Your task to perform on an android device: I want to suggest one of my favorite books Qualityland to my friend Thomas on Thomas123@gmail.com.
Image 0: 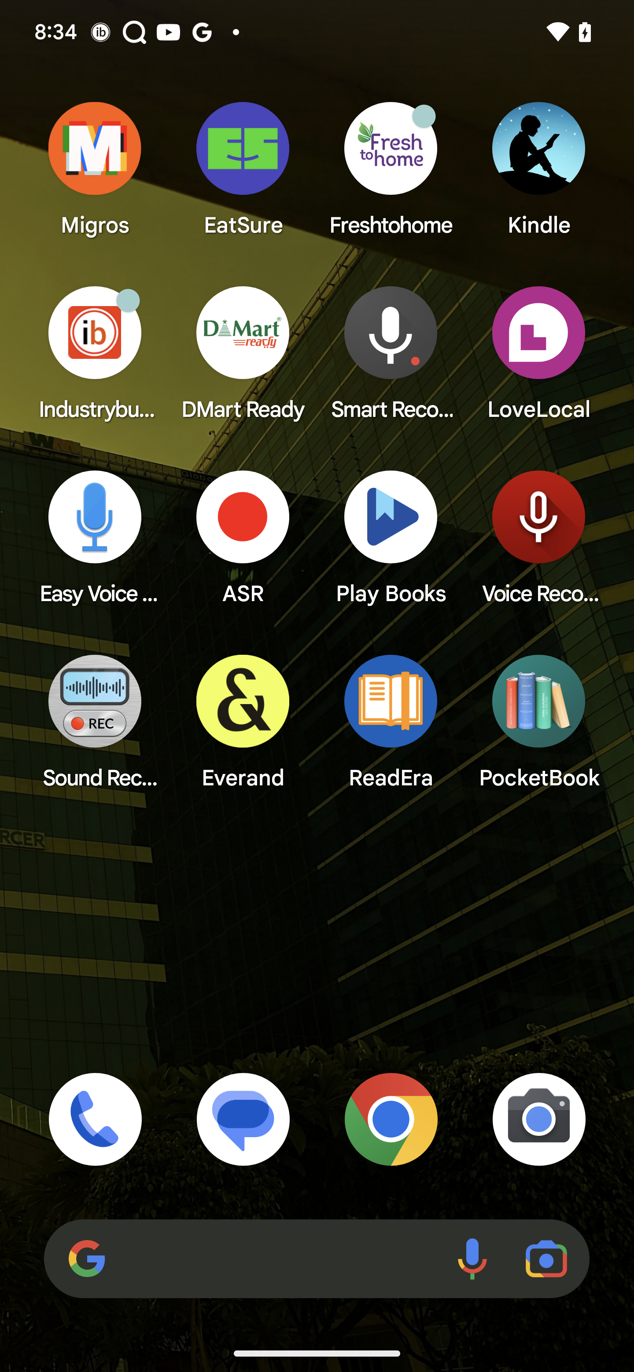
Open Everand app
Step 0: open app "Everand"
Image 1: 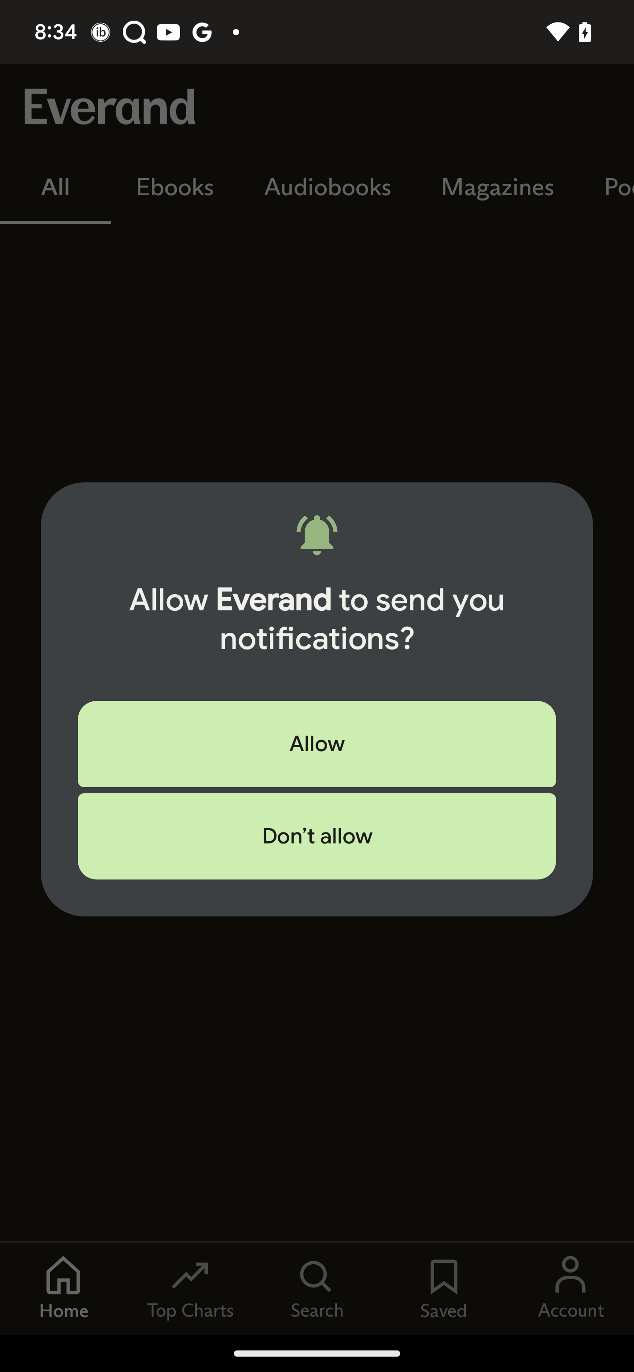
Open Everand app
Step 1: wait
Image 2: 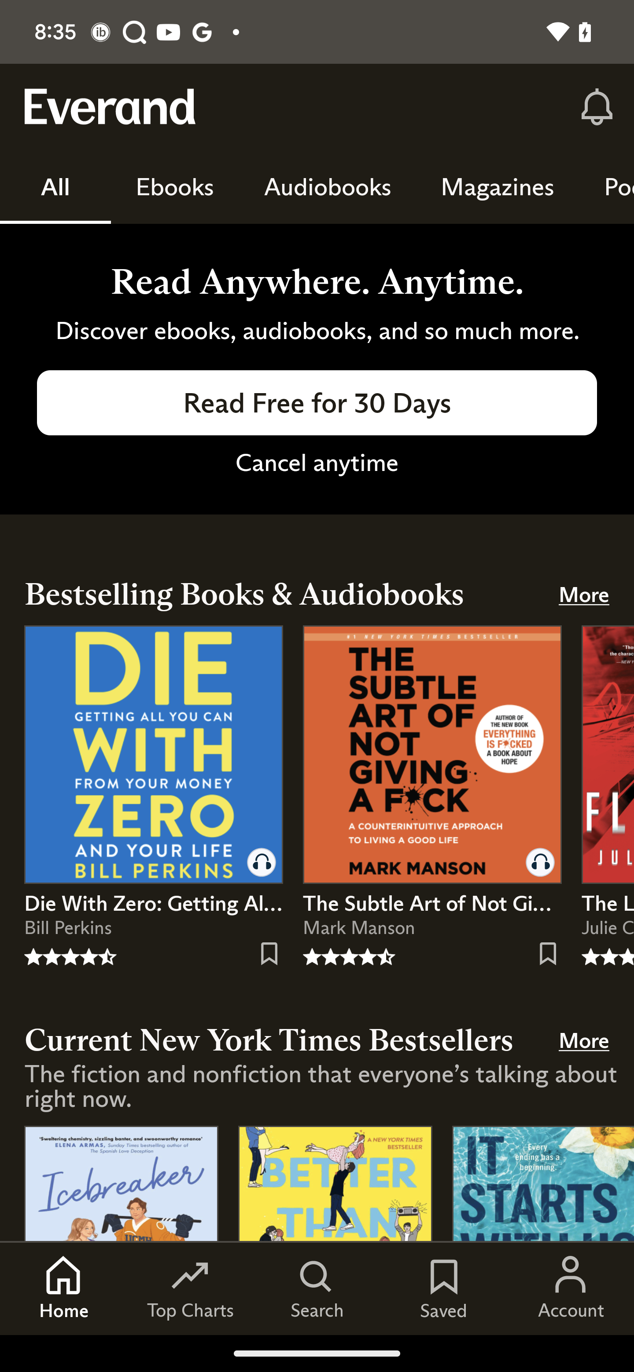
Click on the search button to search the book
Step 2: click (326, 1286)
Image 3: 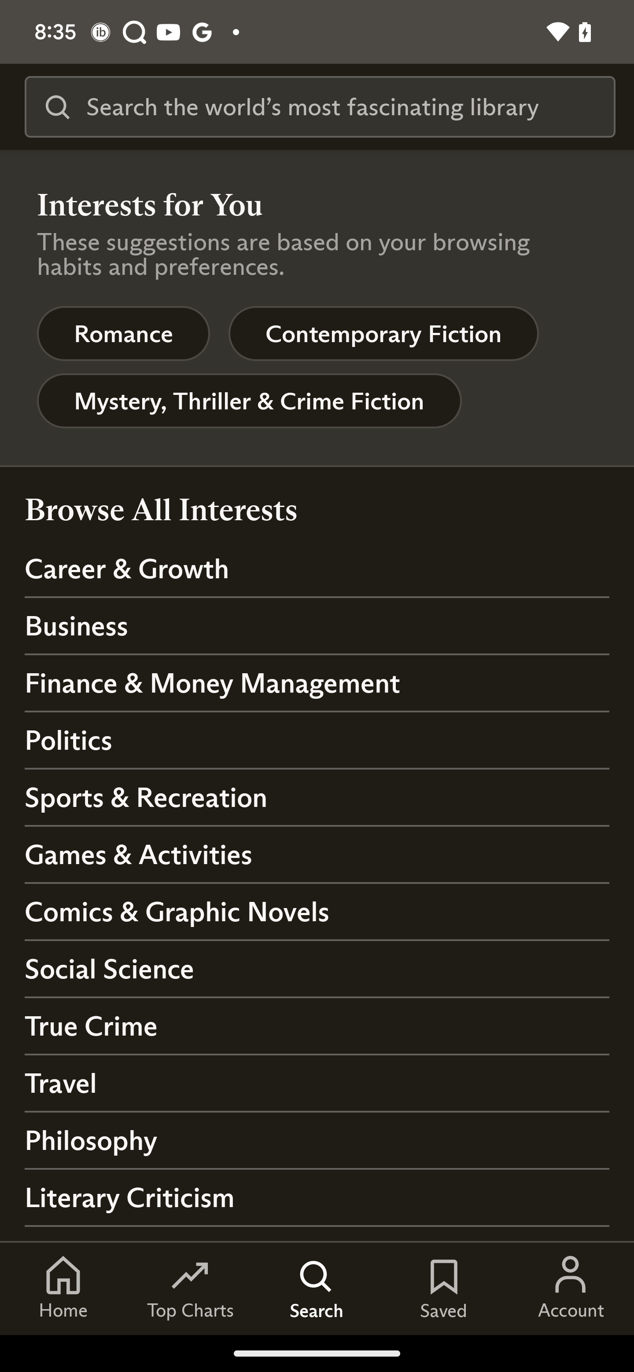
Type Qualityland in the search bar
Step 3: type "Qualityland"
Image 4: 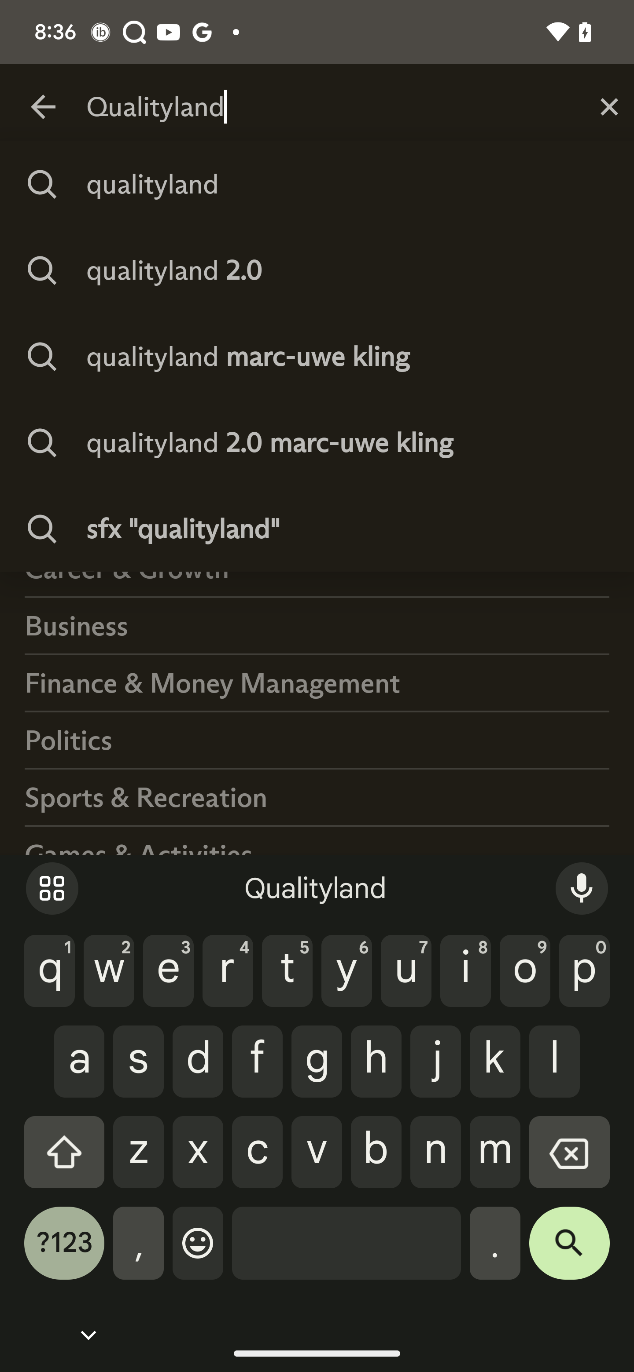
Click on the second suggestion
Step 4: click (181, 288)
Image 5: 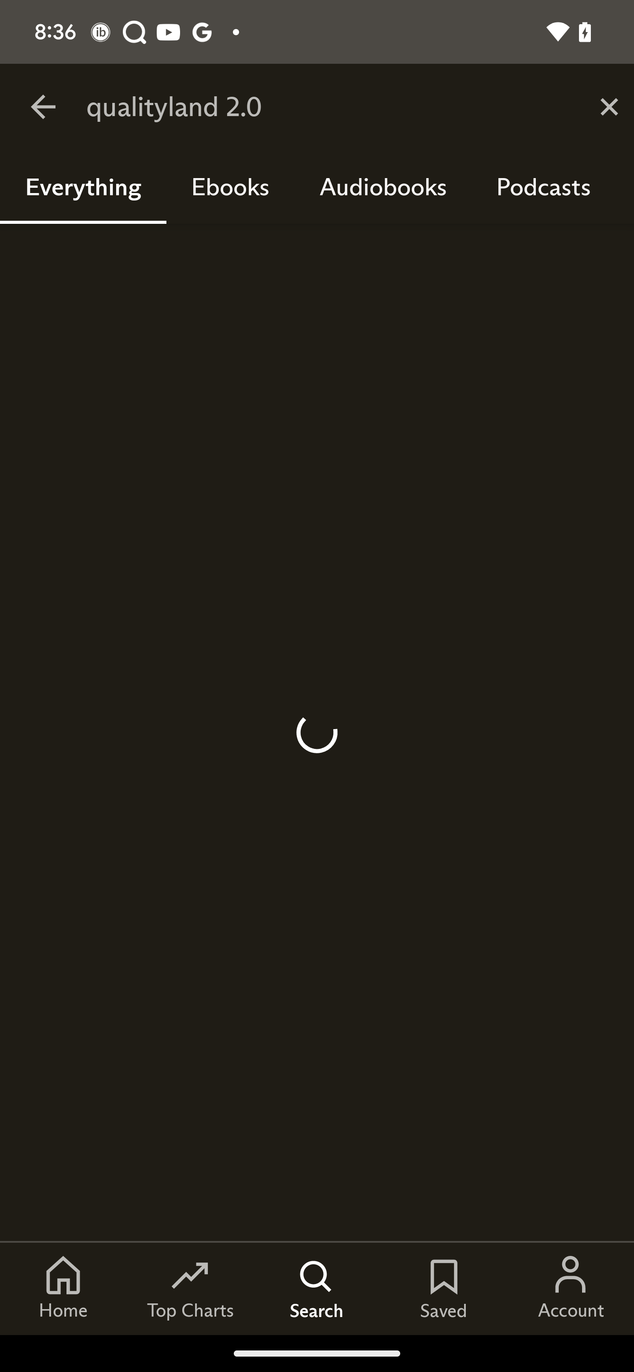
Click on the second suggestion
Step 5: wait
Image 6: 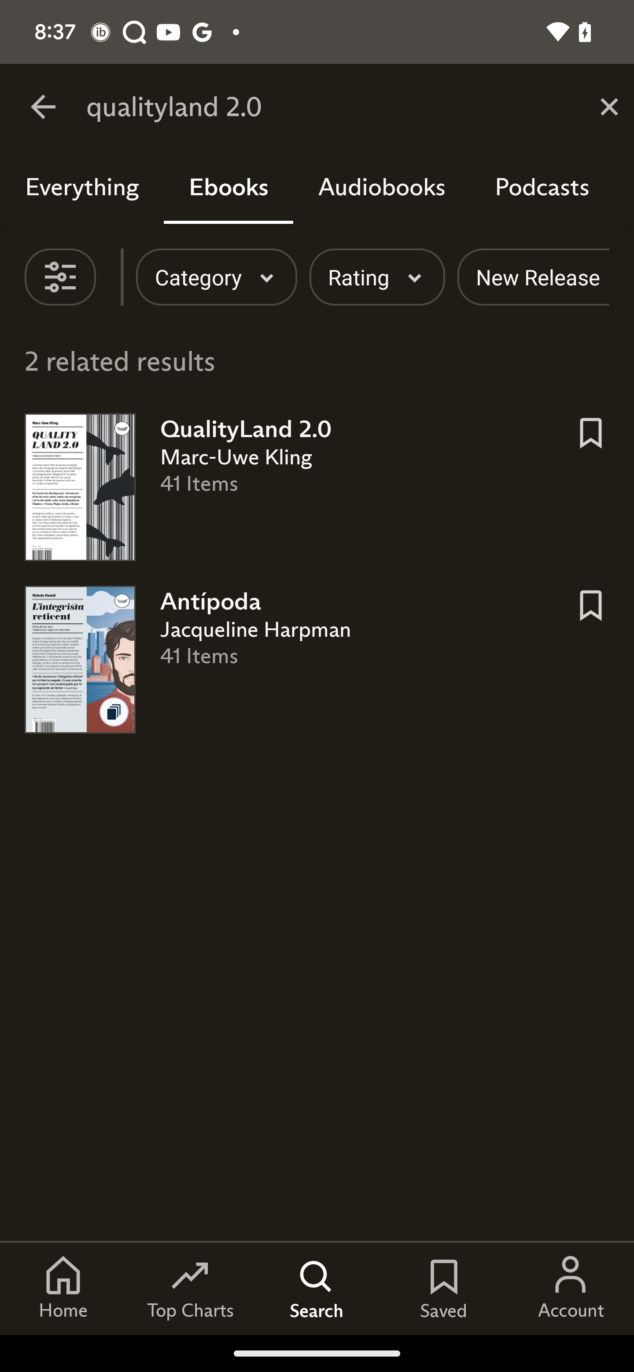
Click on the book
Step 6: click (70, 476)
Image 8: 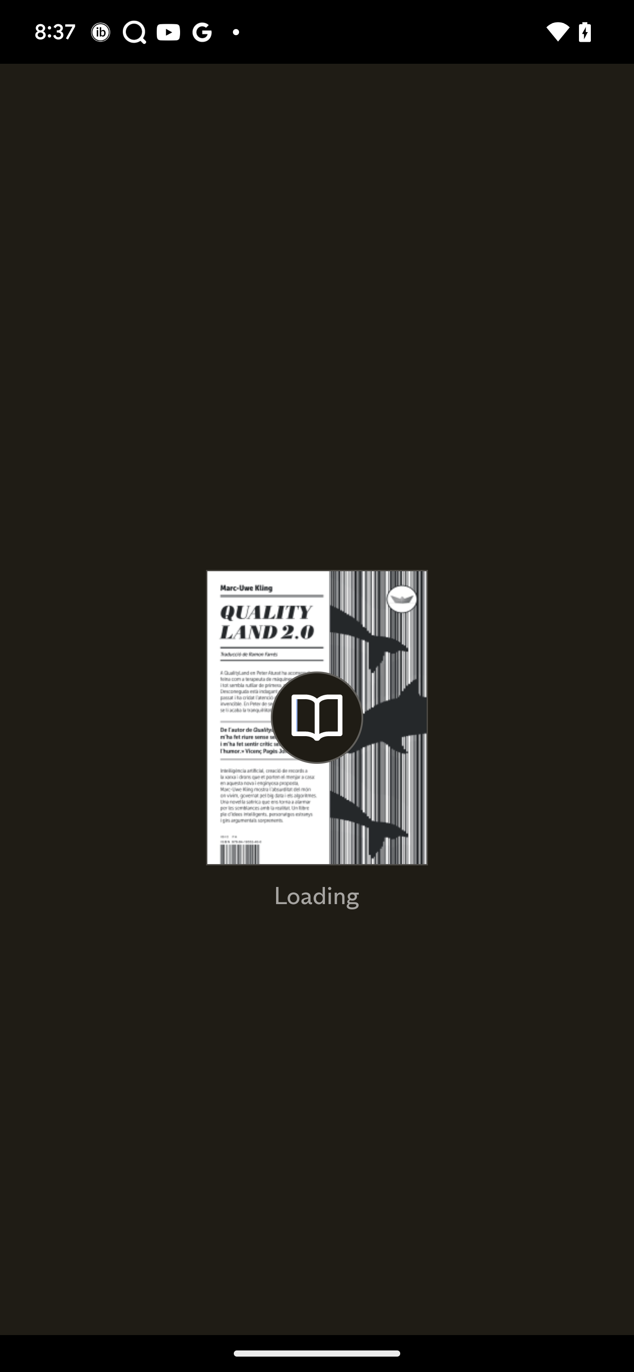
Click on the preview
Step 8: wait
Image 9: 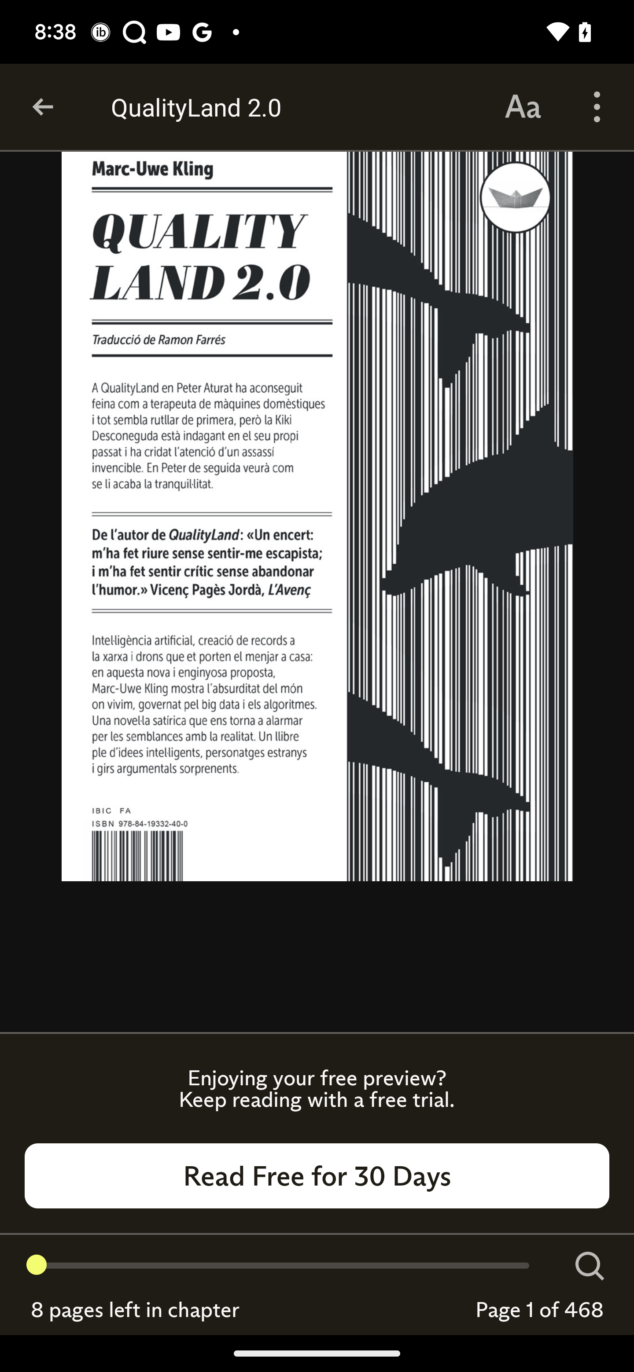
Click on the three dots at the right top corner of the screen
Step 9: click (603, 96)
Image 10: 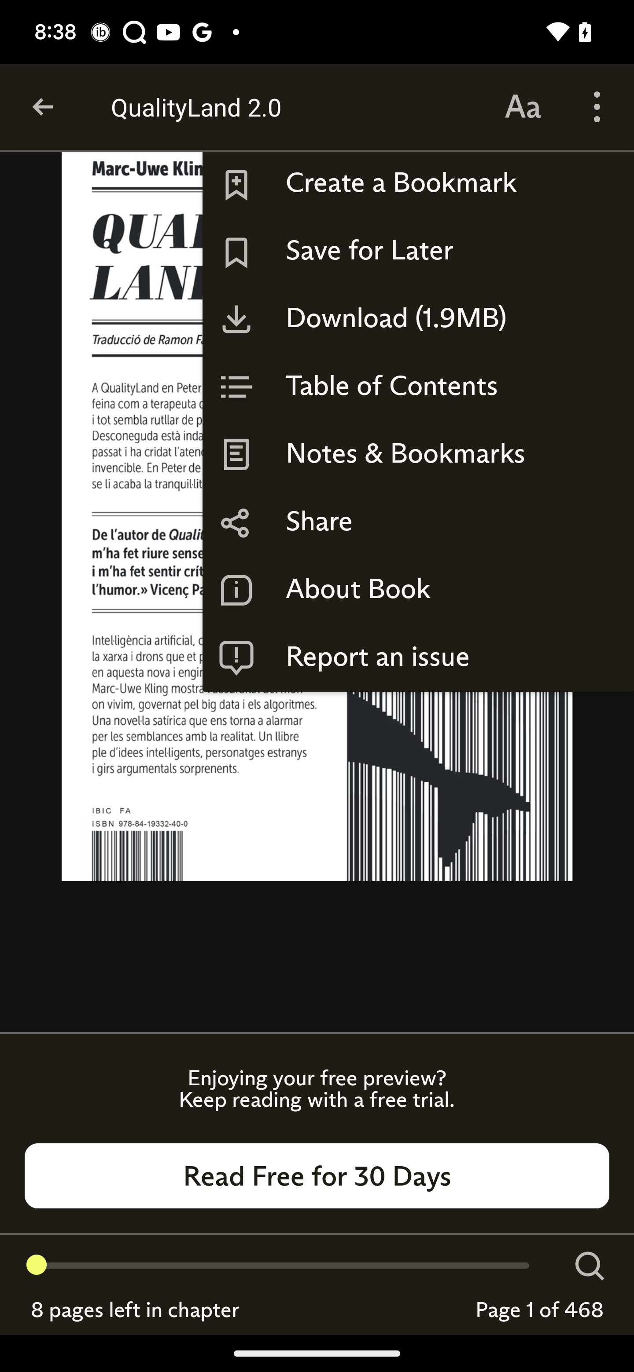
Click on the share button
Step 10: click (311, 521)
Image 11: 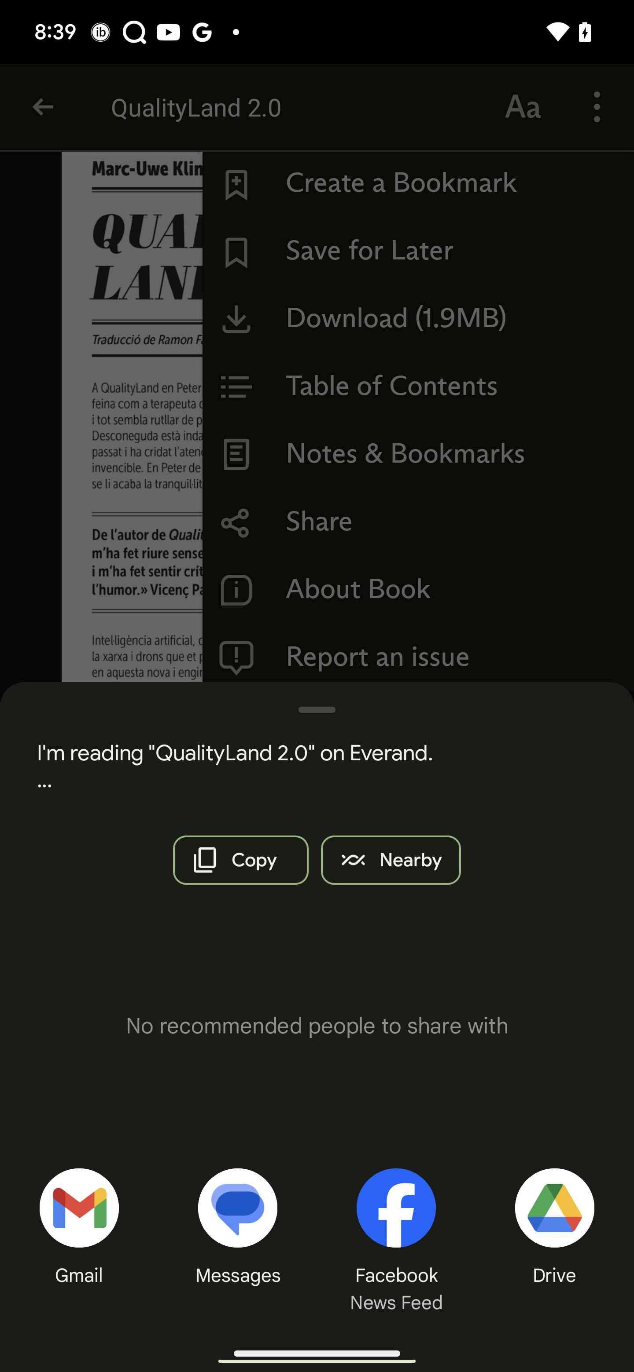
Click on the gmail
Step 11: click (65, 1208)
Image 12: 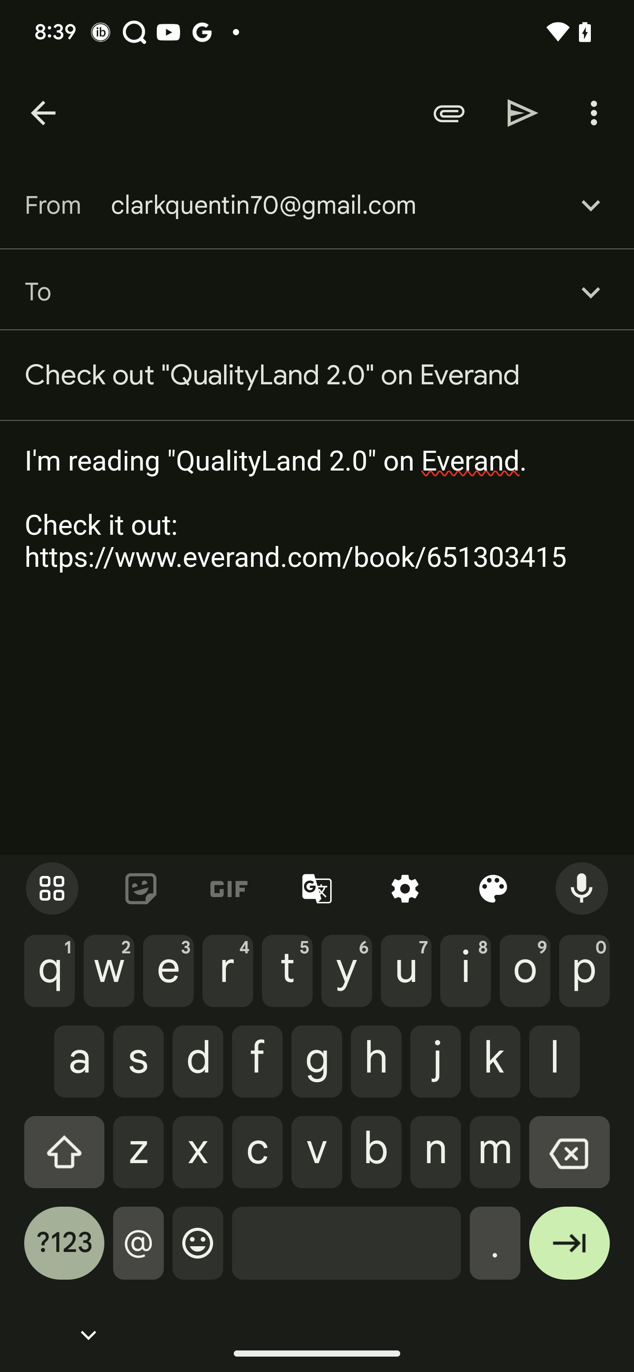
Type Thomas123@gmail.com in the recipient tab
Step 12: type "Thomas123@gmail.com"
Image 13: 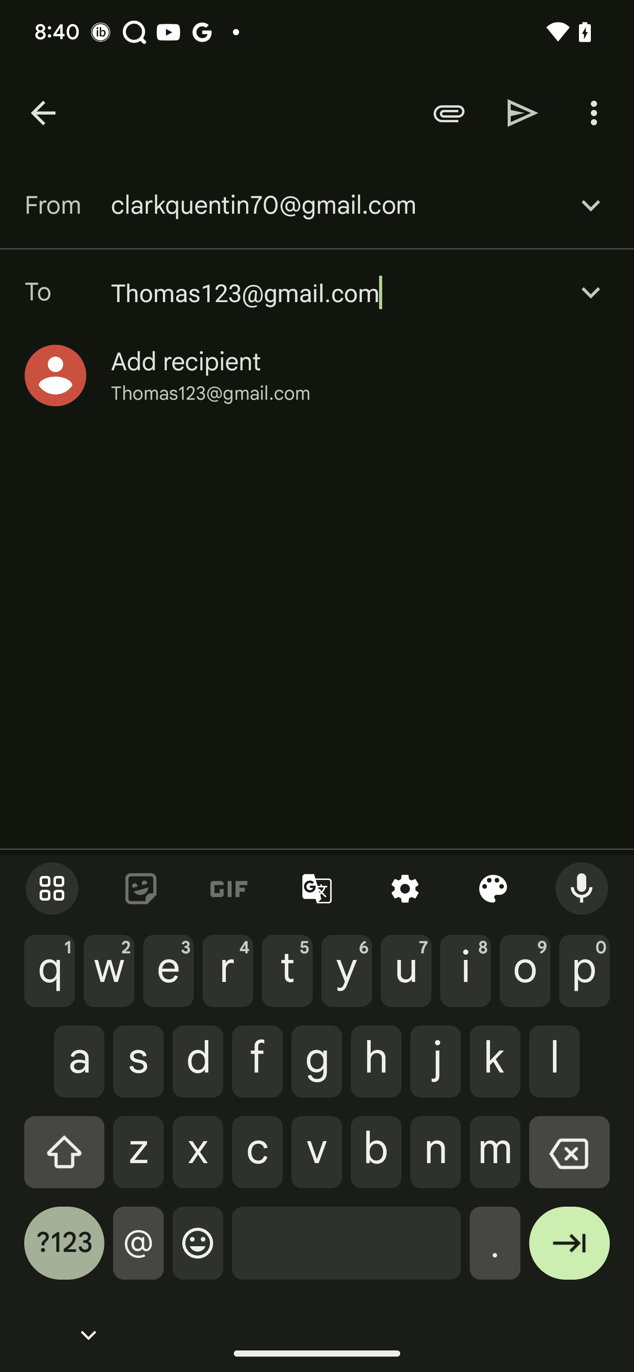
Click on the send button
Step 13: click (523, 113)